Your task to perform on an android device: In the Google Slides app, open the Greenwood document.
Image 0: 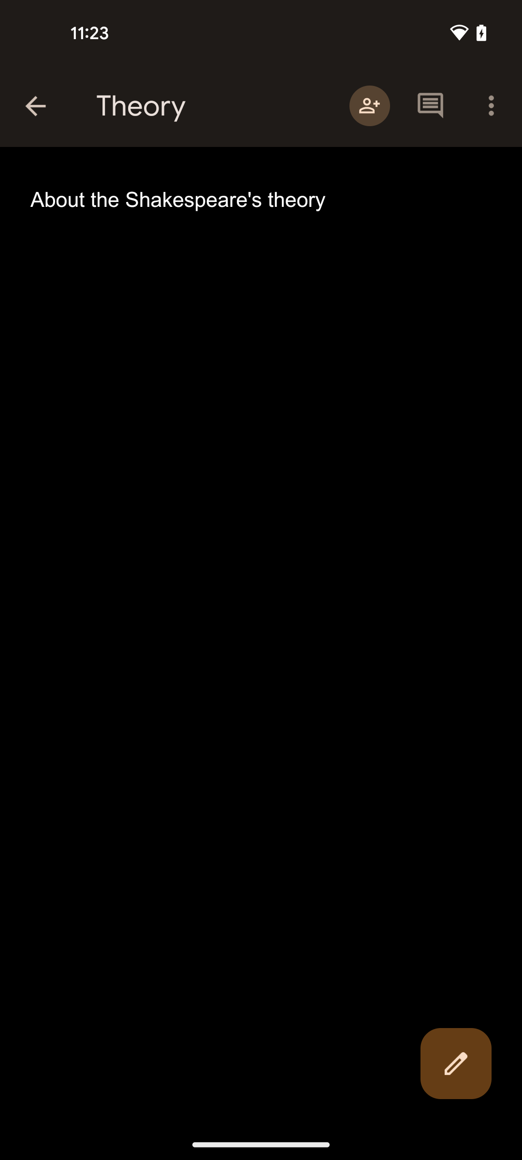
Open the Google Slides app
Step 0: open app "Slides"
Image 1: 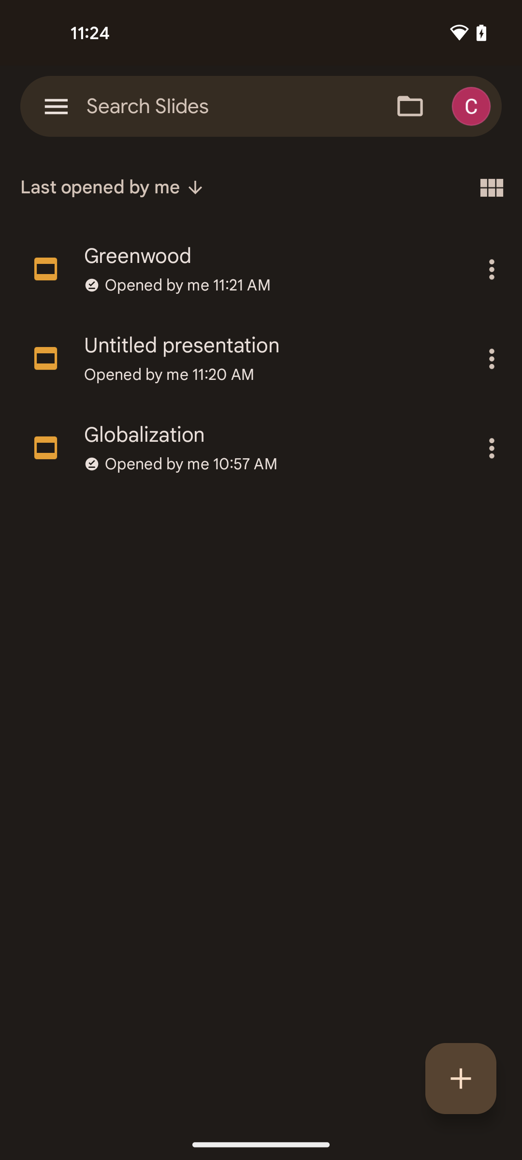
Click on the Greenwood document
Step 1: click (272, 256)